Your task to perform on an android device: I have an official trip to Ghent, Belgium, planned. Use the sncf connect app, locate a single passenger bus from Antwerp to Ghent, Belgium, on November 18.
Image 0: 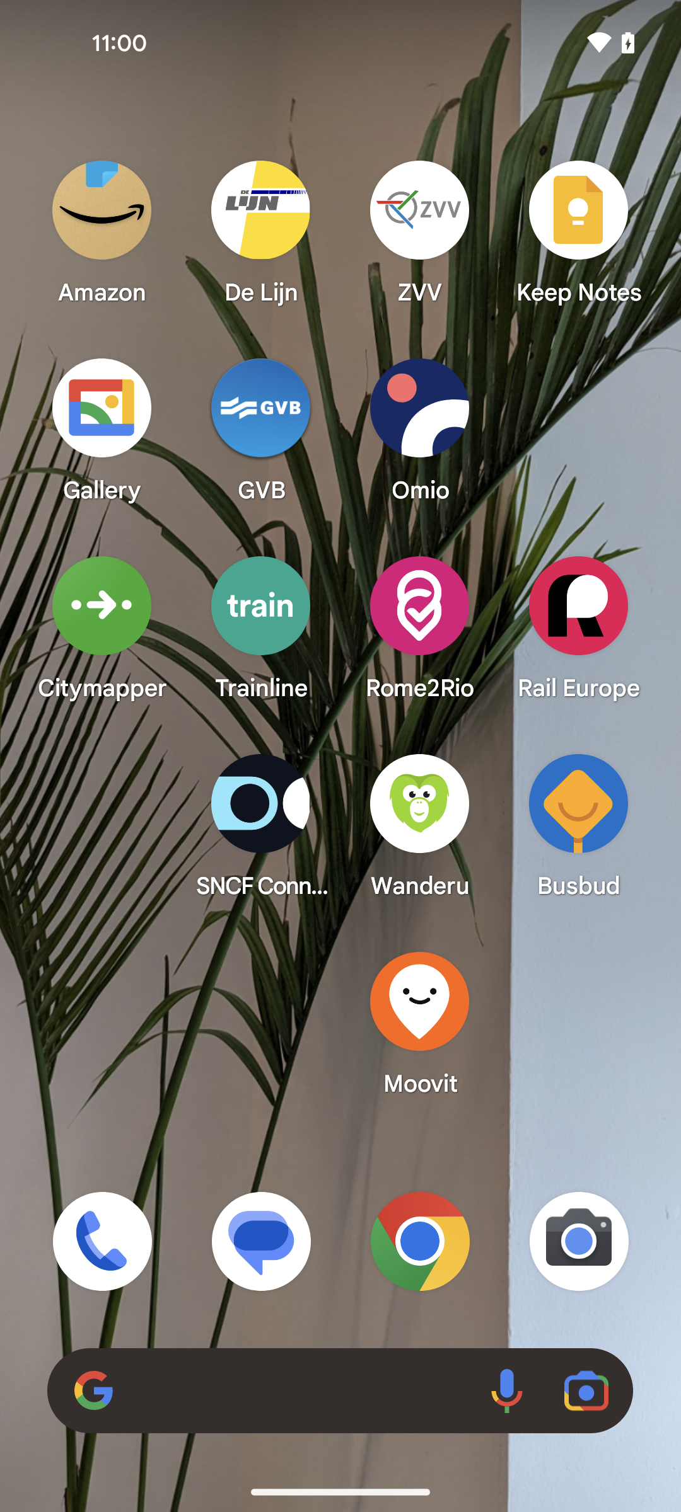
Open the sncf connect app
Step 0: open app "SNCF Connect"
Image 1: 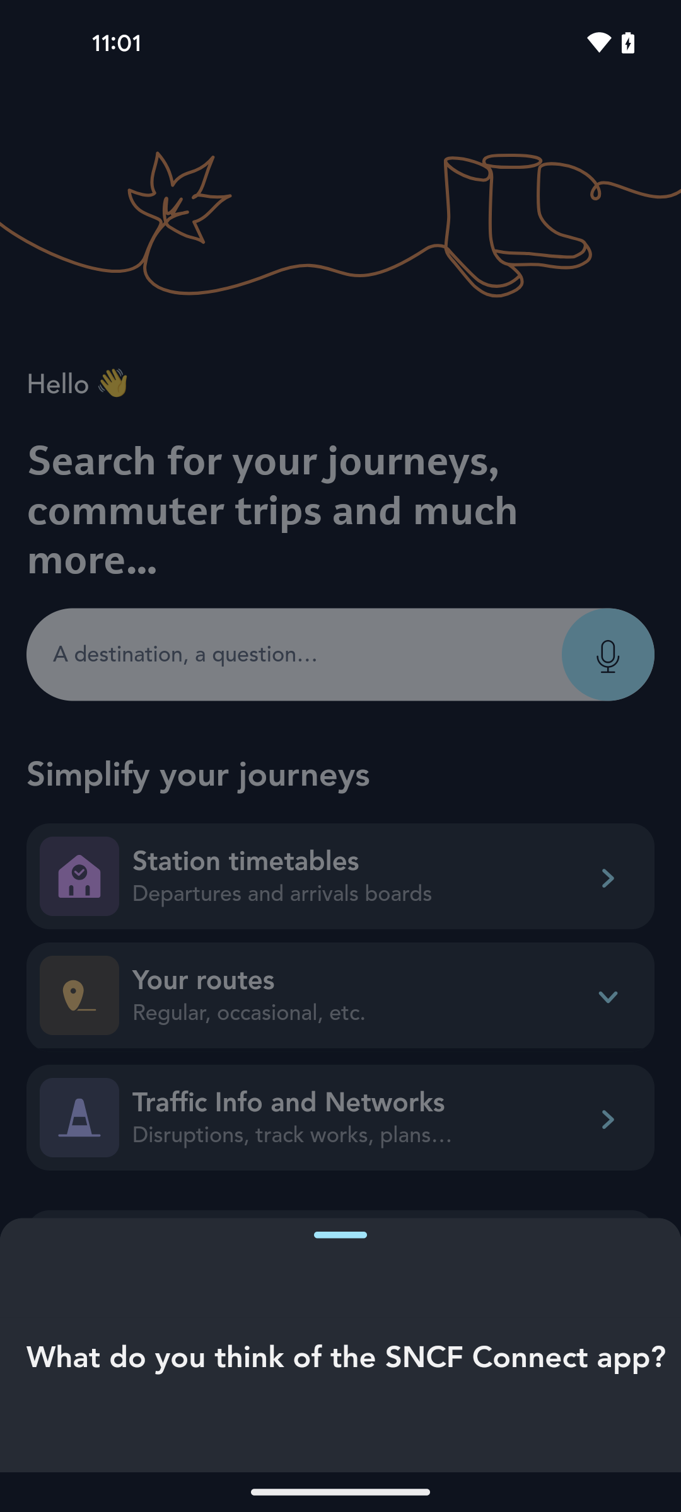
Open the sncf connect app
Step 1: wait
Image 2: 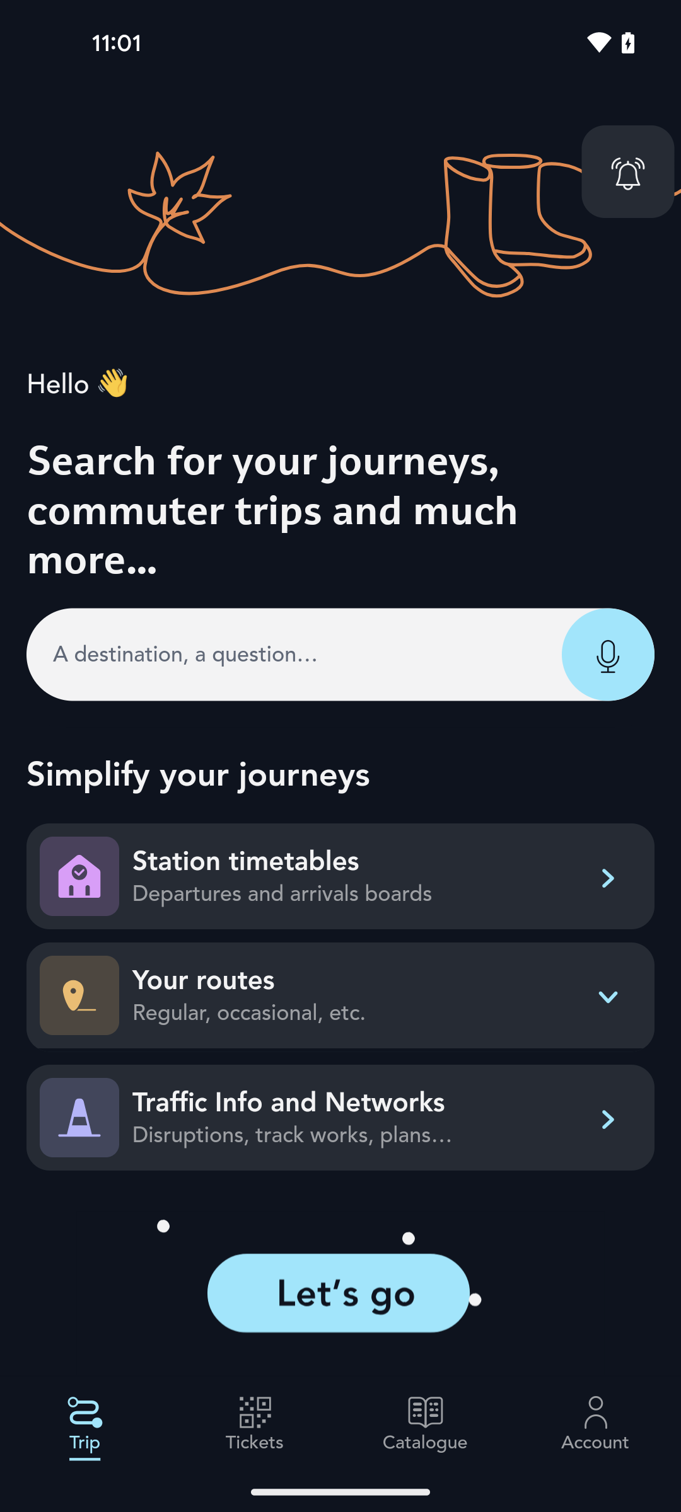
Tap on the destination search bar
Step 2: click (340, 655)
Image 3: 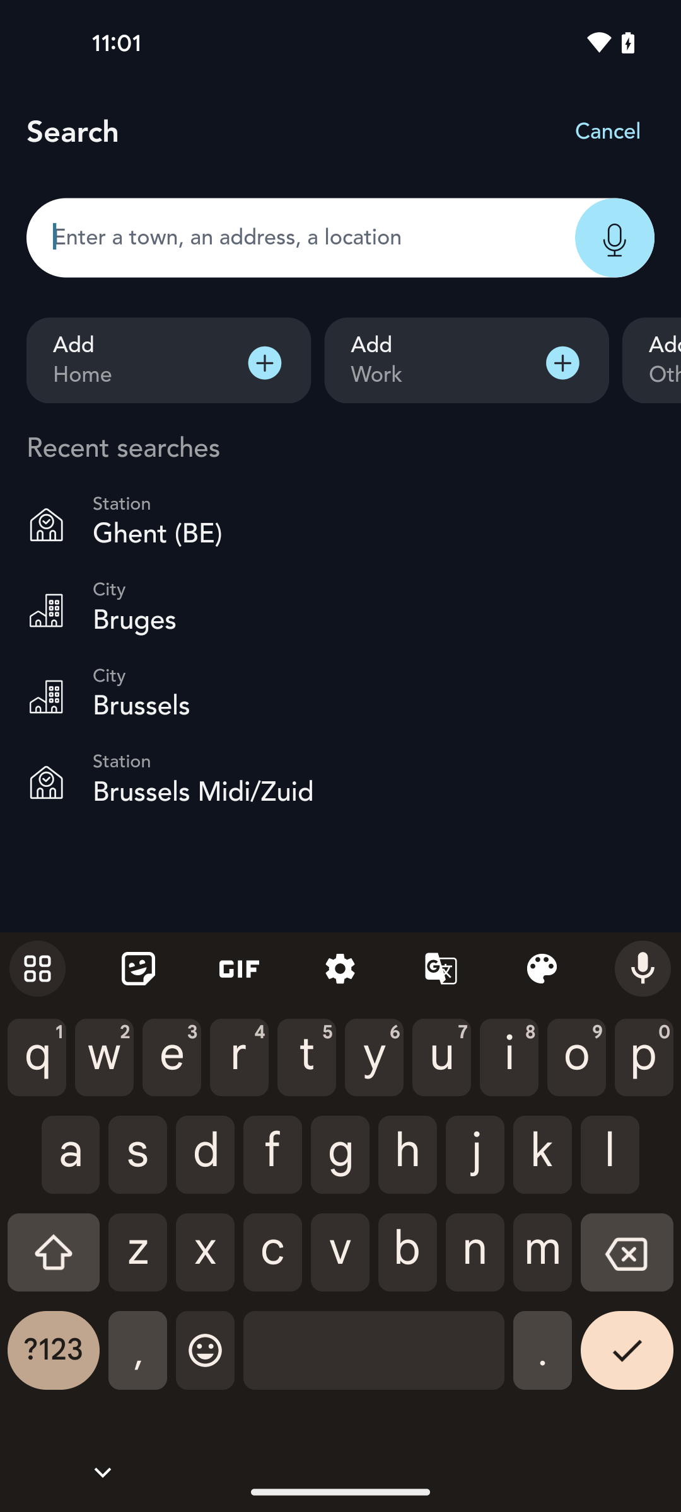
Search the destination to Ghent
Step 3: type "Ghent"
Image 4: 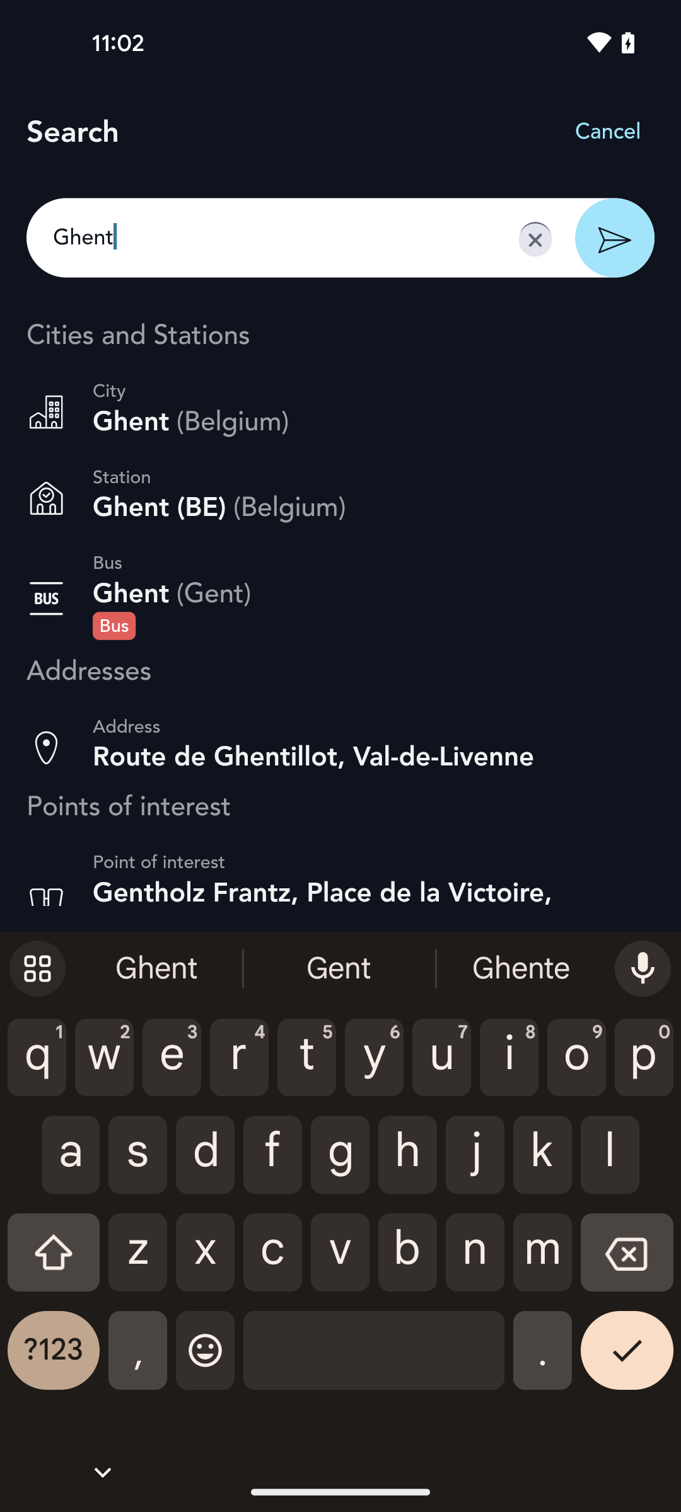
Select the third search result
Step 4: click (340, 595)
Image 6: 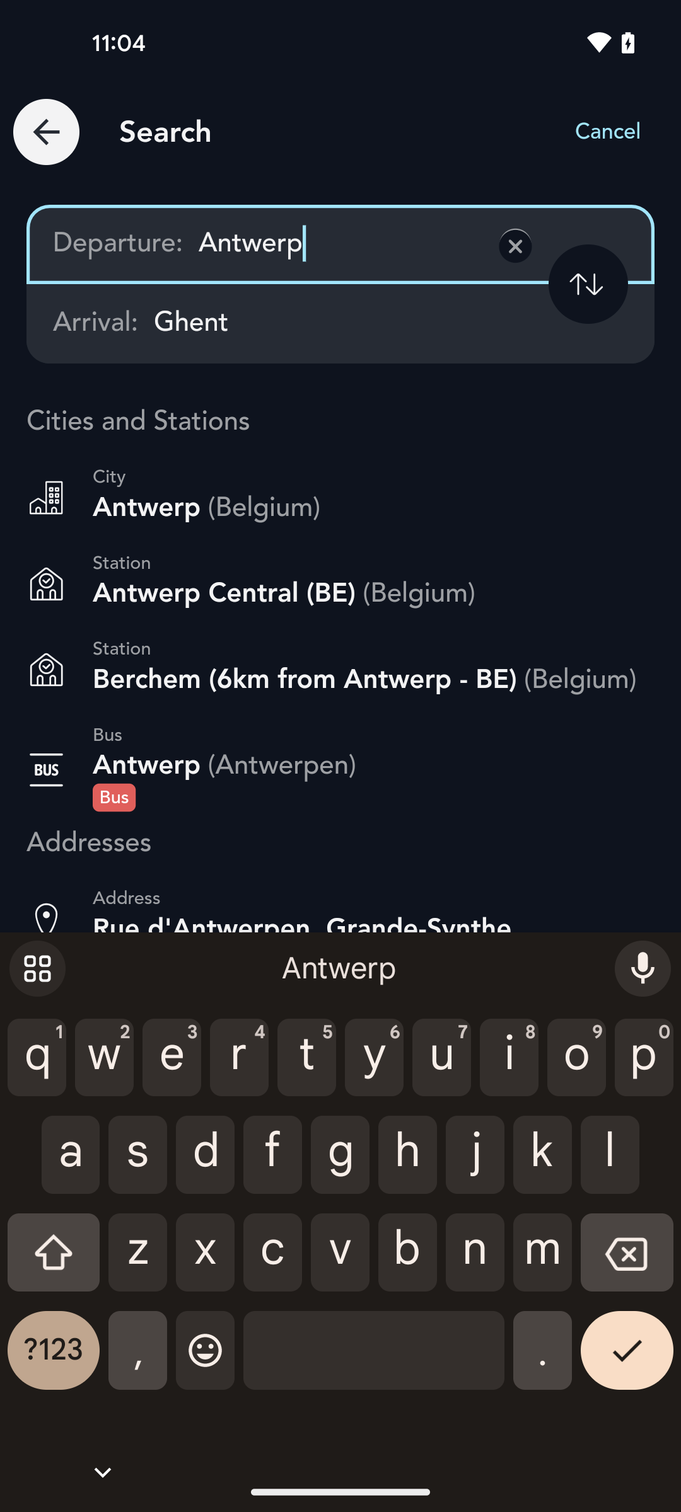
Select the forth search result
Step 6: click (340, 767)
Image 9: 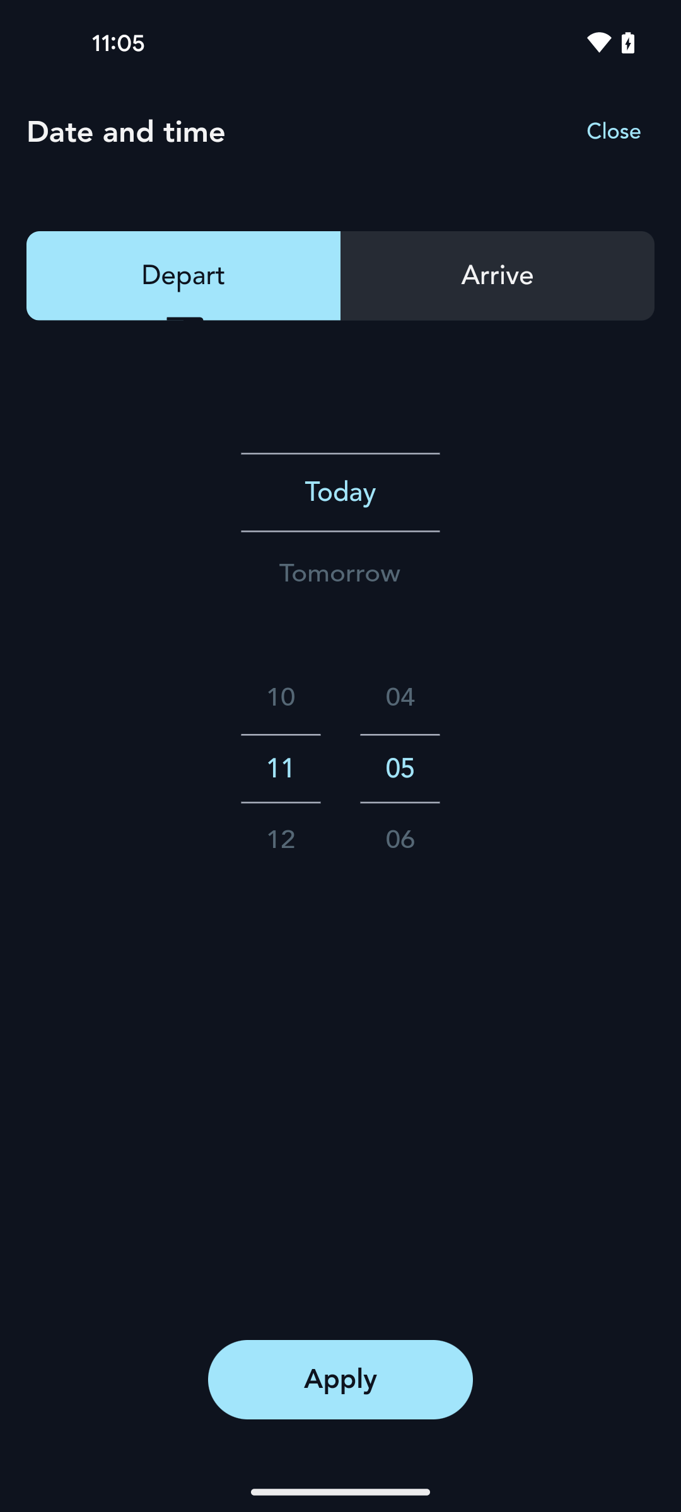
Swipe up to view 18 november
Step 9: scroll down
Image 10: 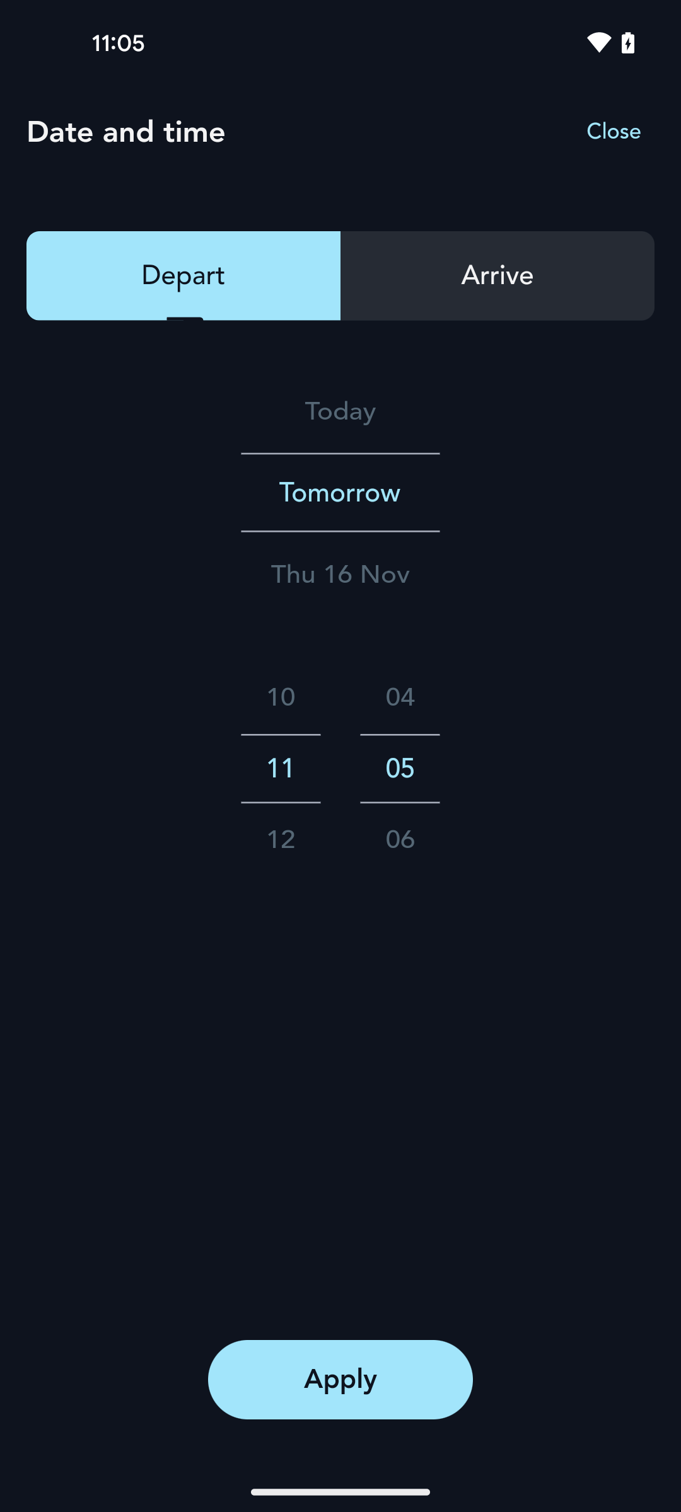
Swipe up to view 18 november
Step 10: scroll down
Image 11: 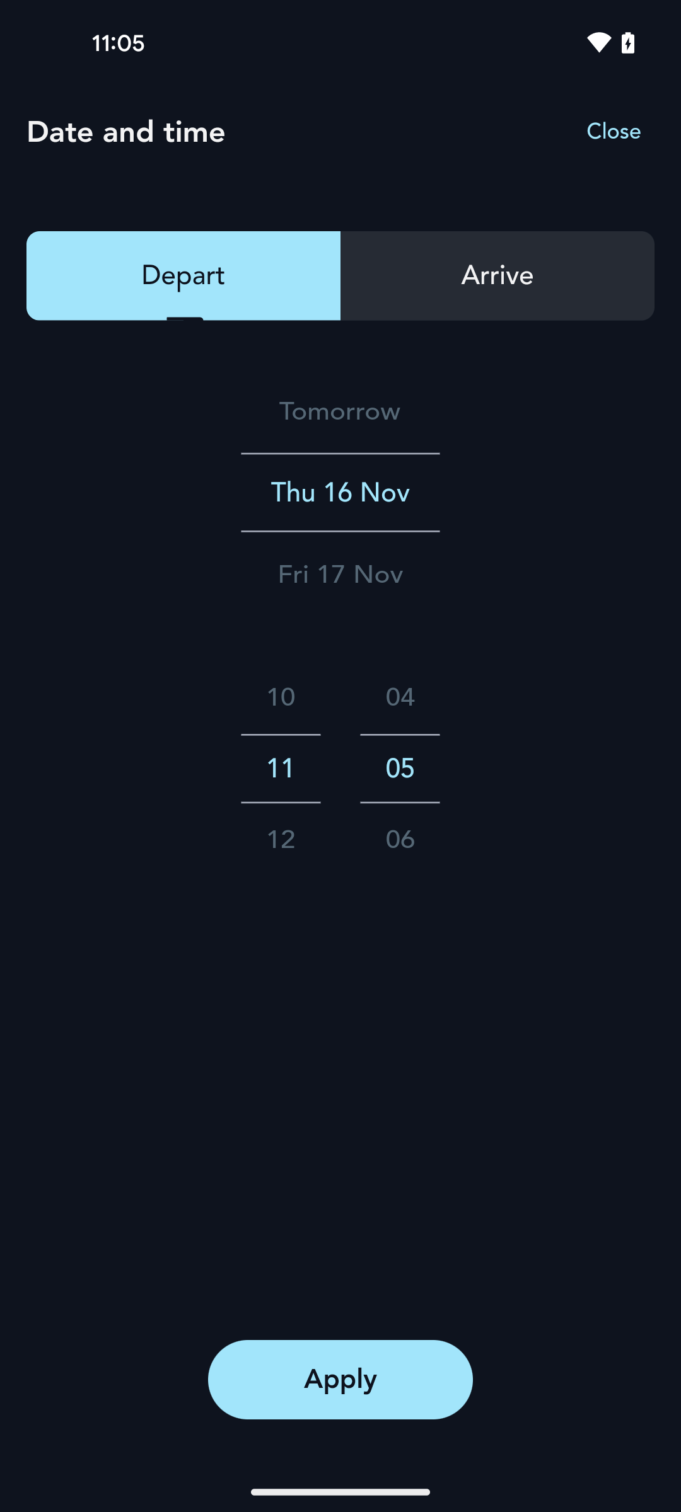
Swipe up to view 18 november
Step 11: scroll down
Image 12: 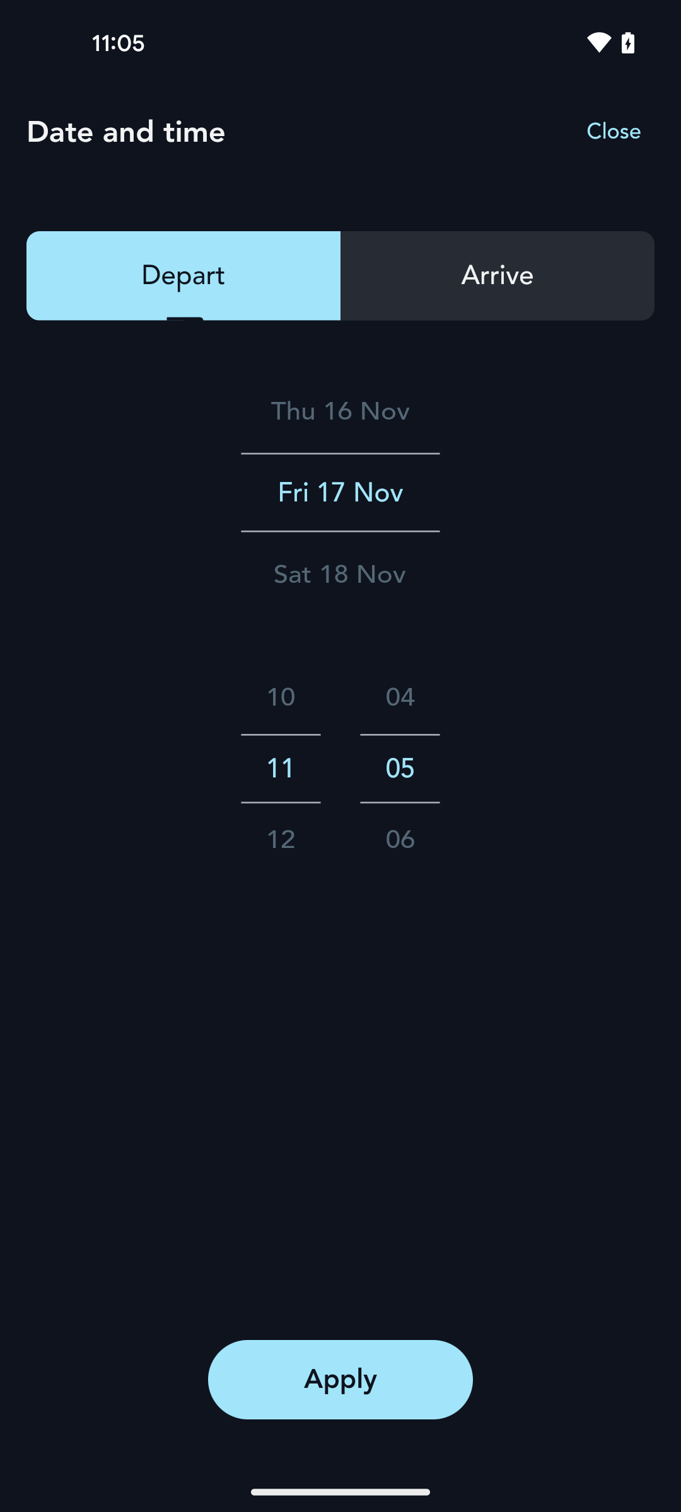
Swipe up to view 18 november
Step 12: scroll down
Image 14: 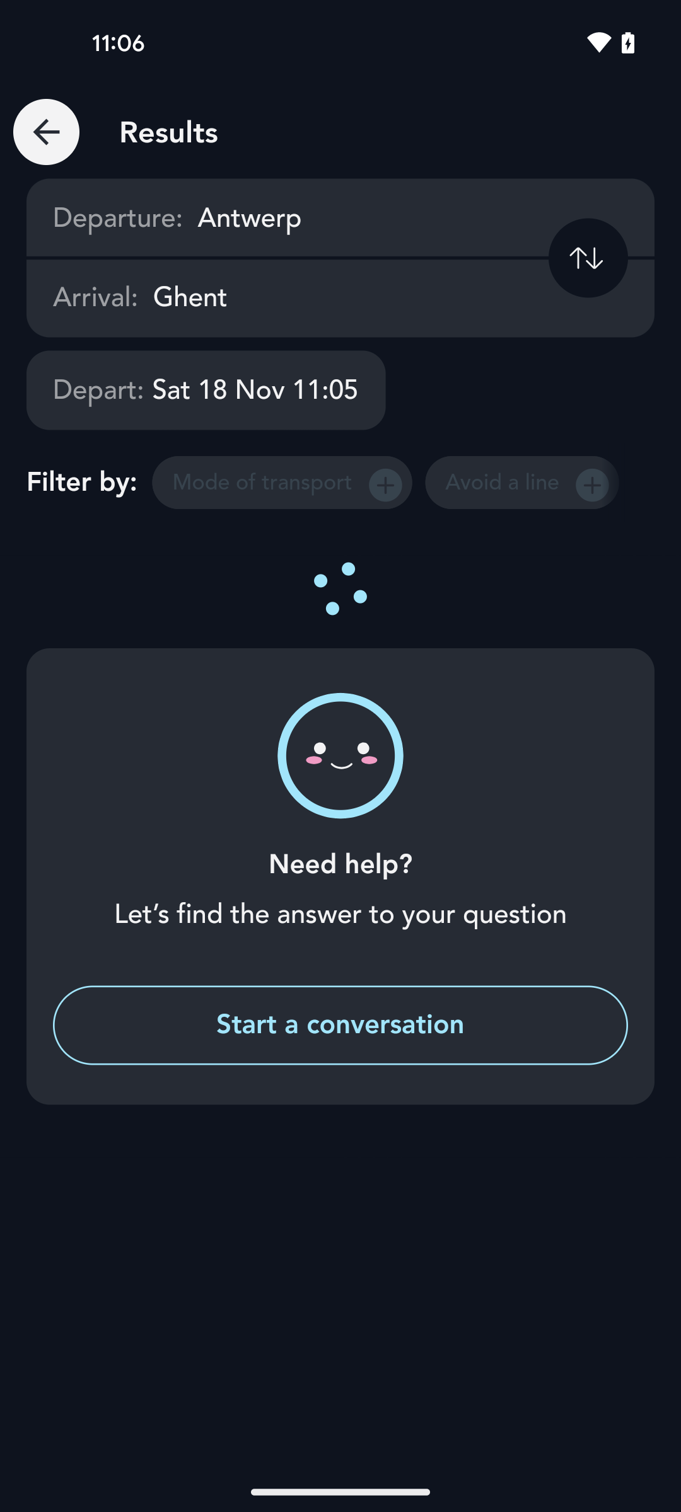
Tap on the apply button
Step 14: wait